Your task to perform on an android device: To make it easier for me to access the Hotel details PDF file in the future, upload it to the MobiDrive app.
Image 0: 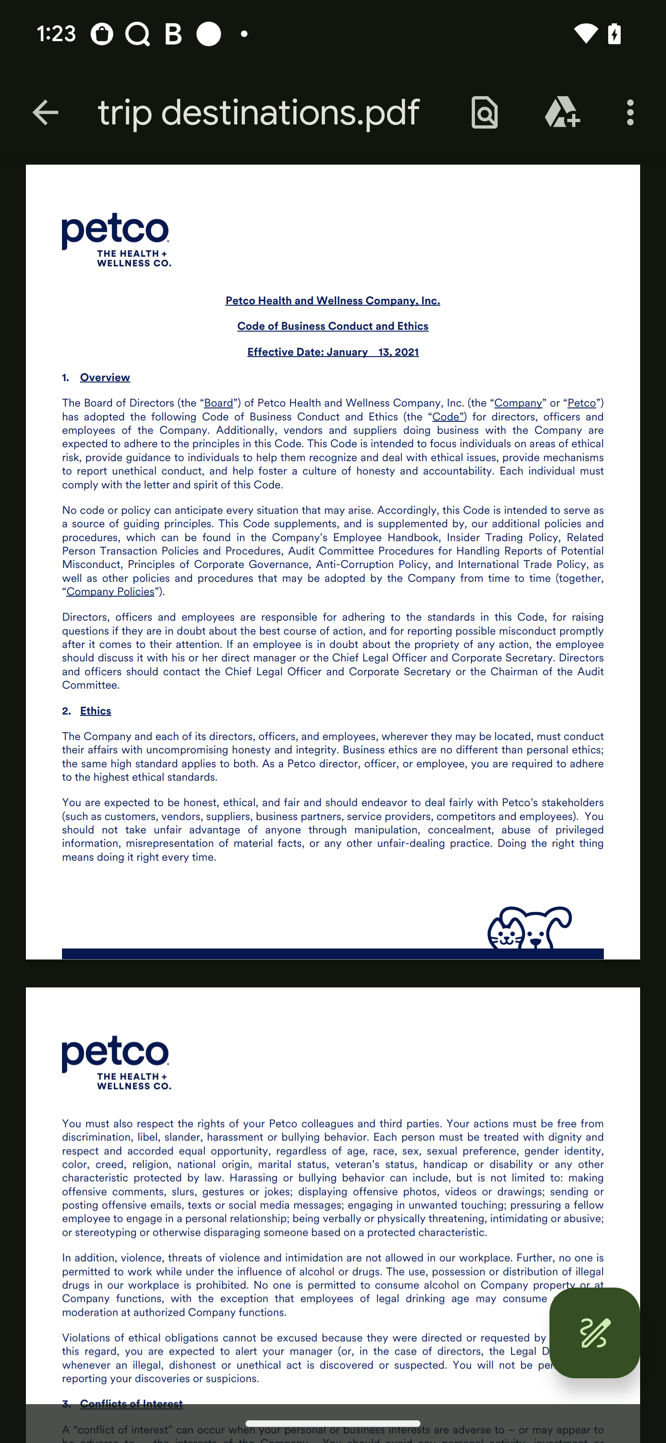
Go back to previous page
Step 0: press back button
Image 1: 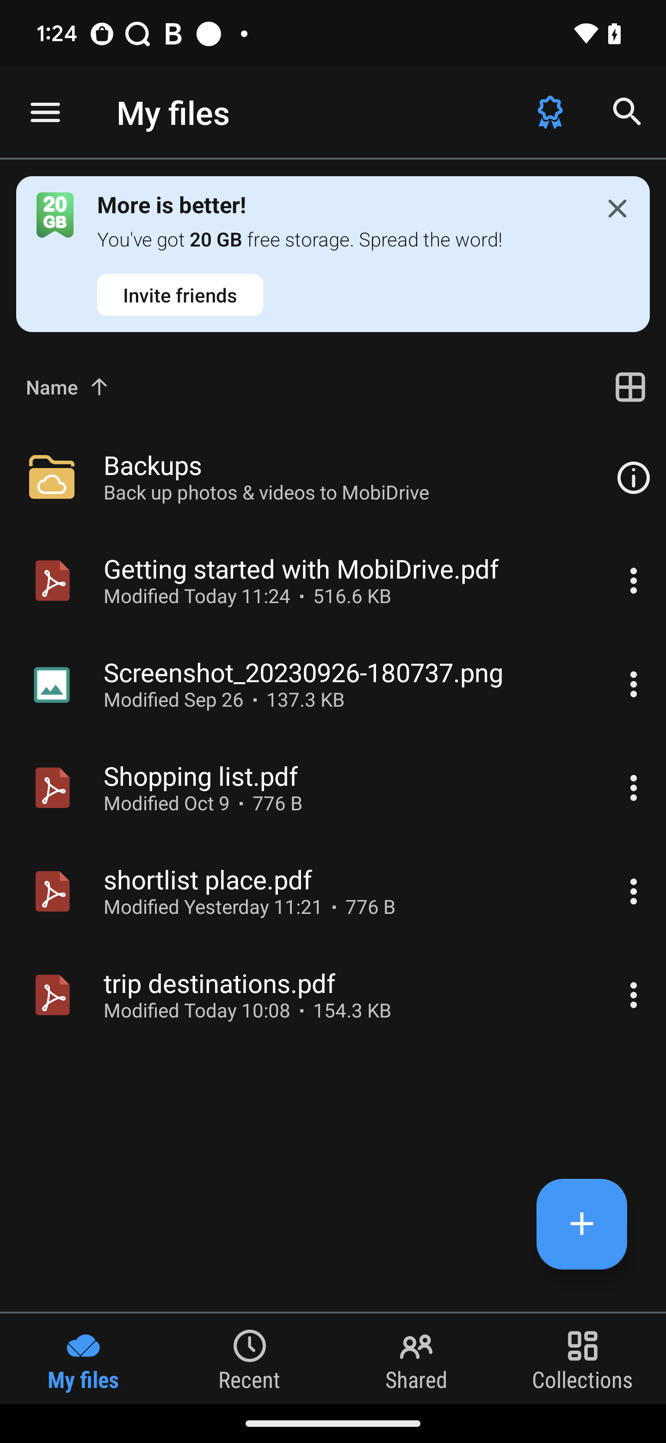
Click on the add icon to upload a new file
Step 1: click (613, 1218)
Image 2: 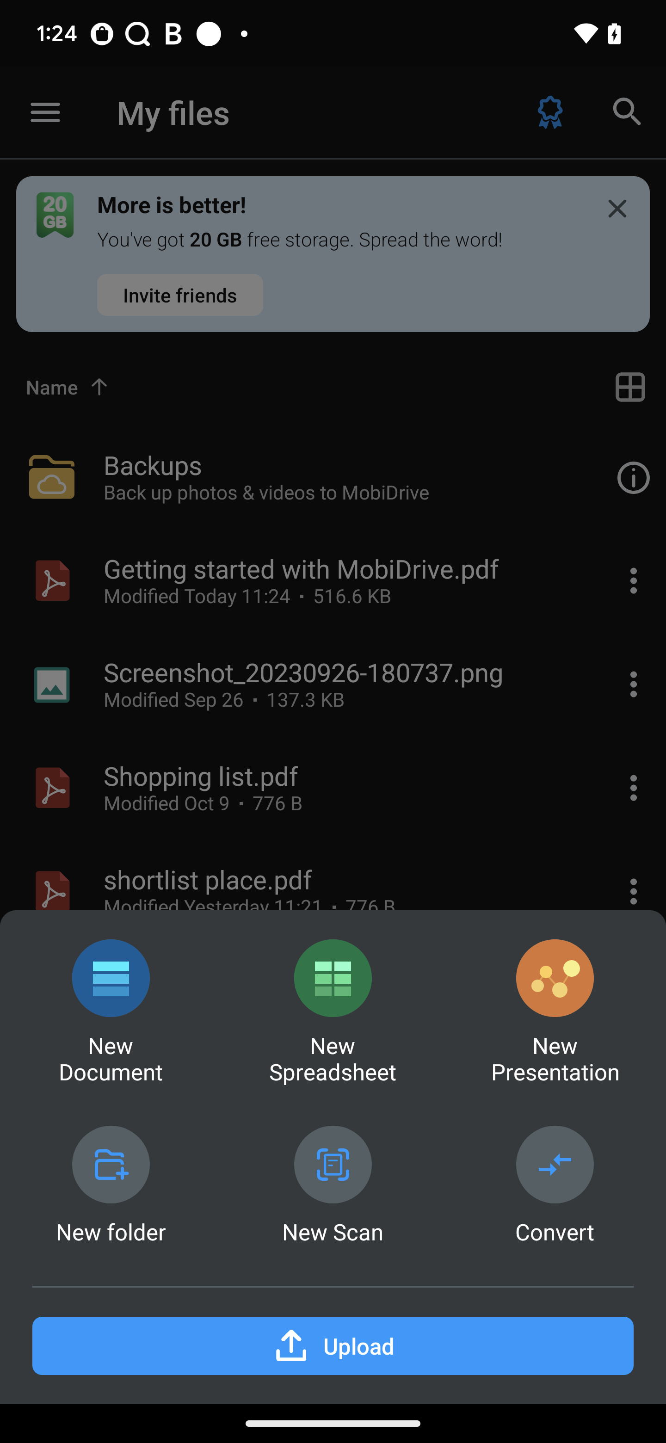
Click on the upload button
Step 2: click (333, 1346)
Image 3: 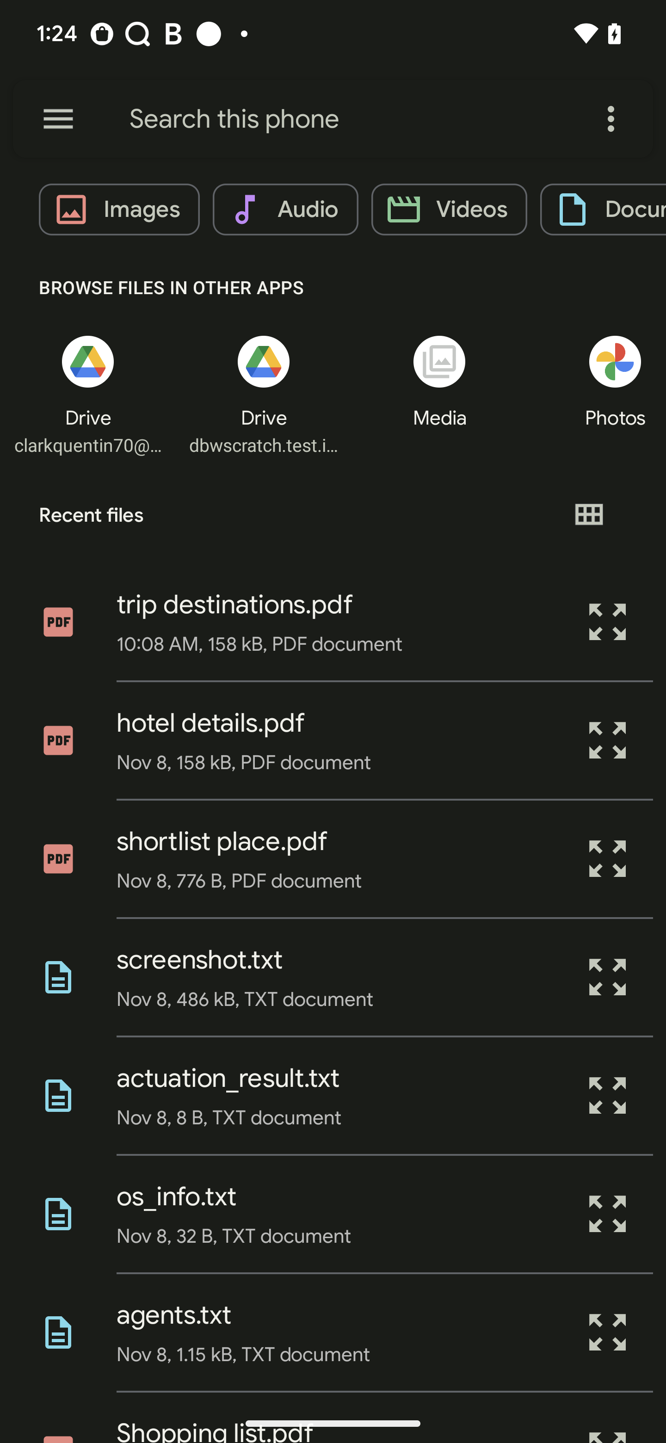
Click on the hotel details to upload in drive
Step 3: click (211, 723)
Image 4: 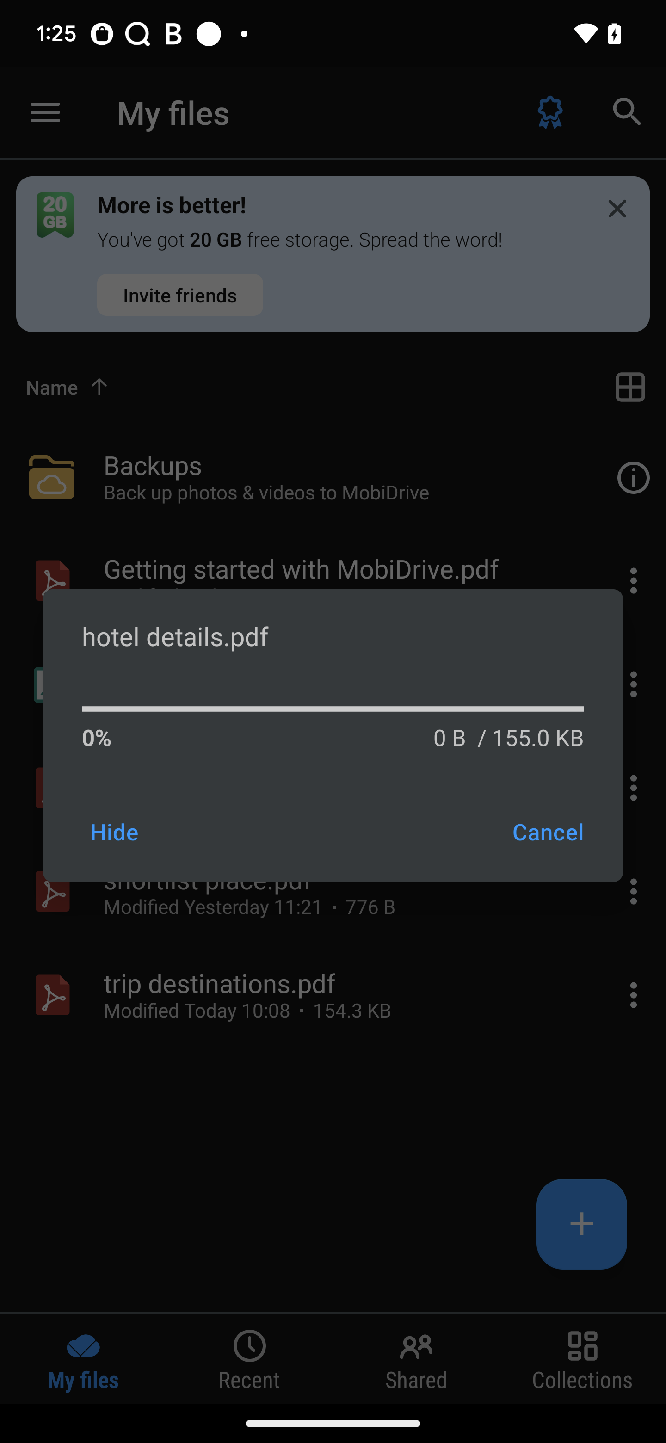
Click on the hotel details to upload in drive
Step 4: wait
Image 5: 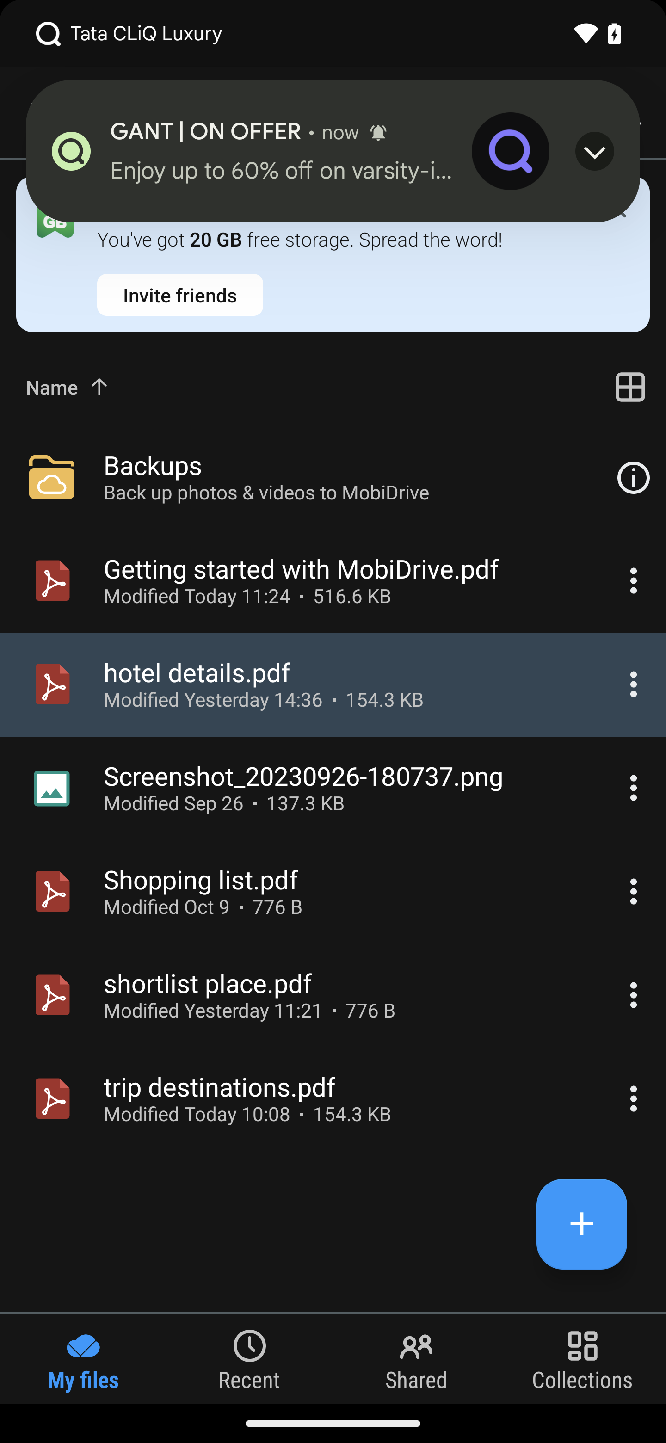
Click on the hotel details to upload in drive
Step 5: wait